Your task to perform on an android device: I am planning a trip to Rome, Italy, for the upcoming Christmas holidays. Search for activities to do there in the Expedia app starting from December 23rd until December 28th, 2023.
Image 0: 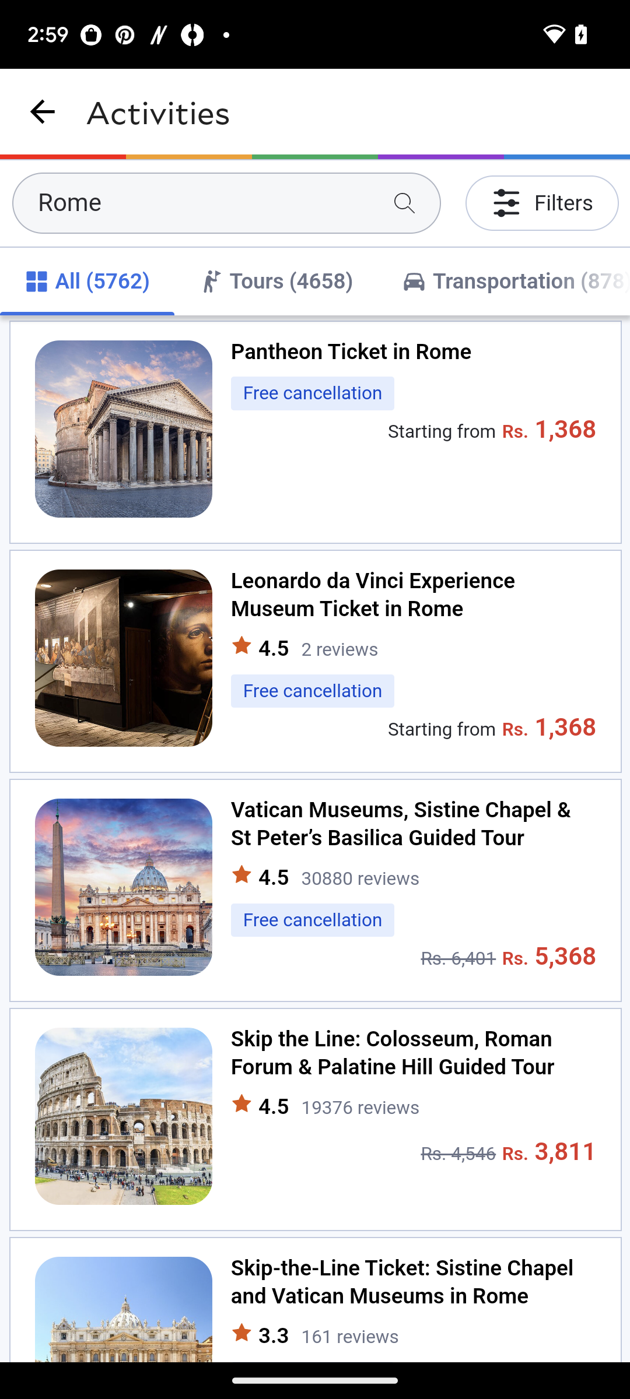
Open the Expedia app.
Step 0: open app "Expedia"
Image 1: 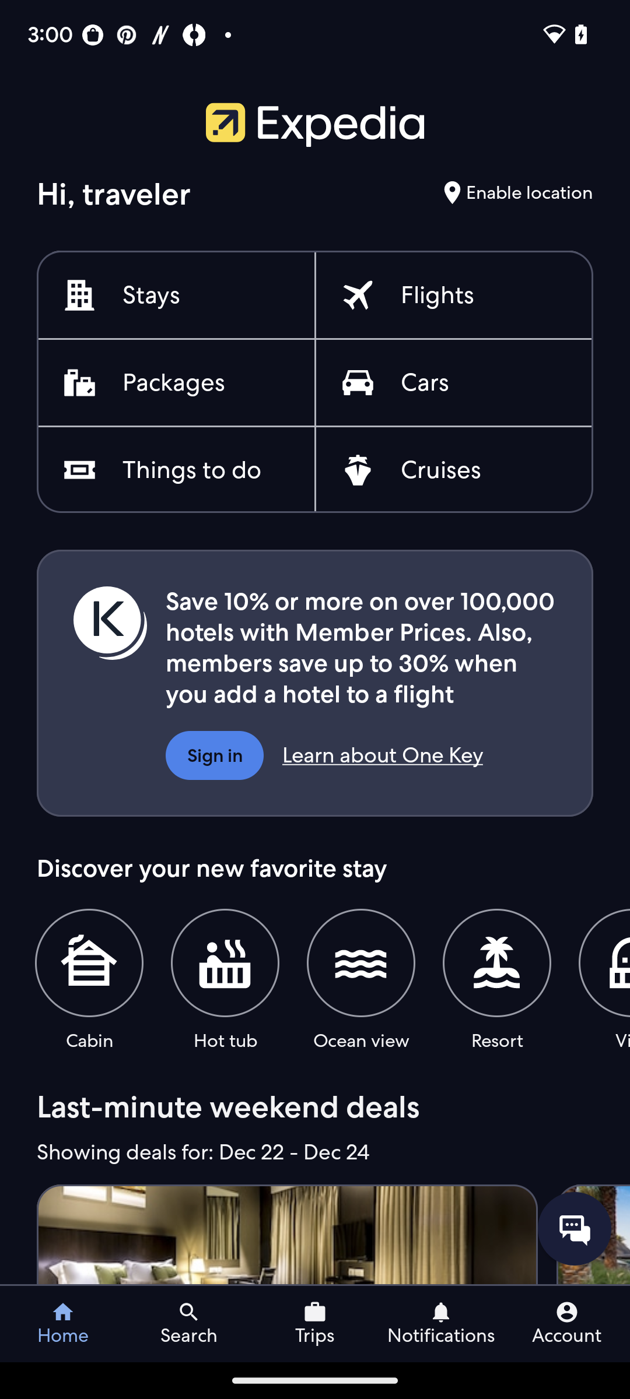
Click on the things to do button.
Step 1: click (191, 470)
Image 3: 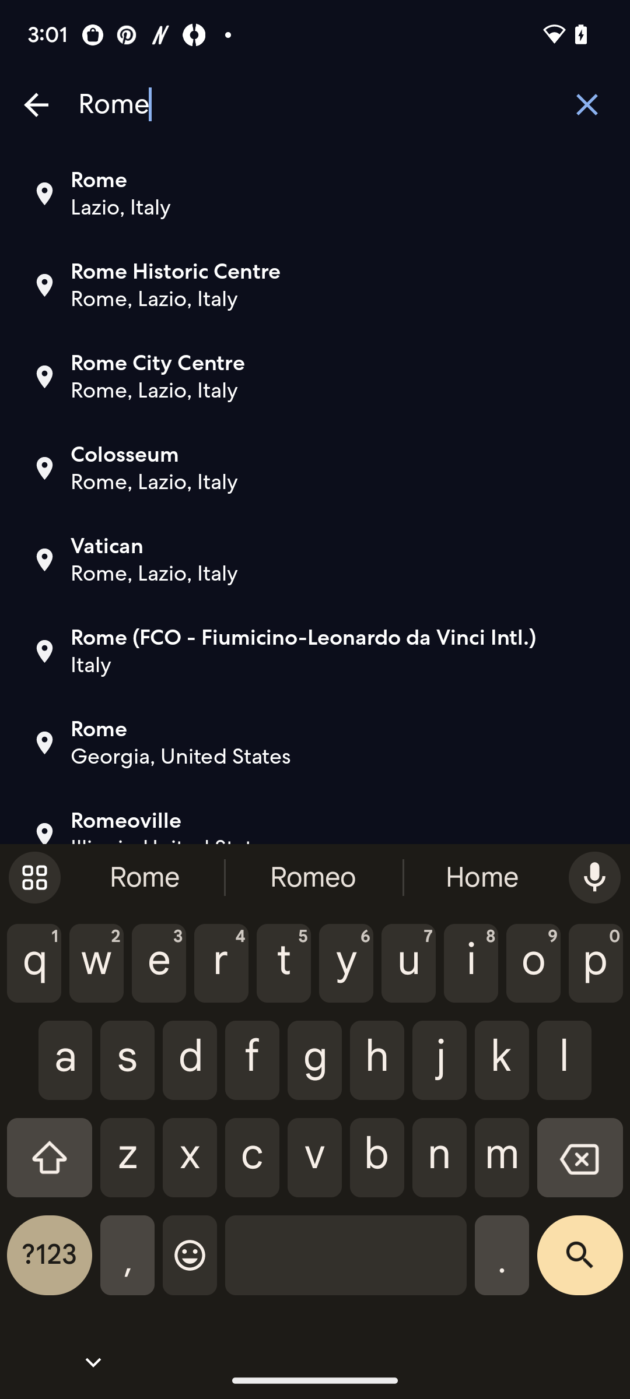
Select the first option.
Step 3: click (338, 194)
Image 4: 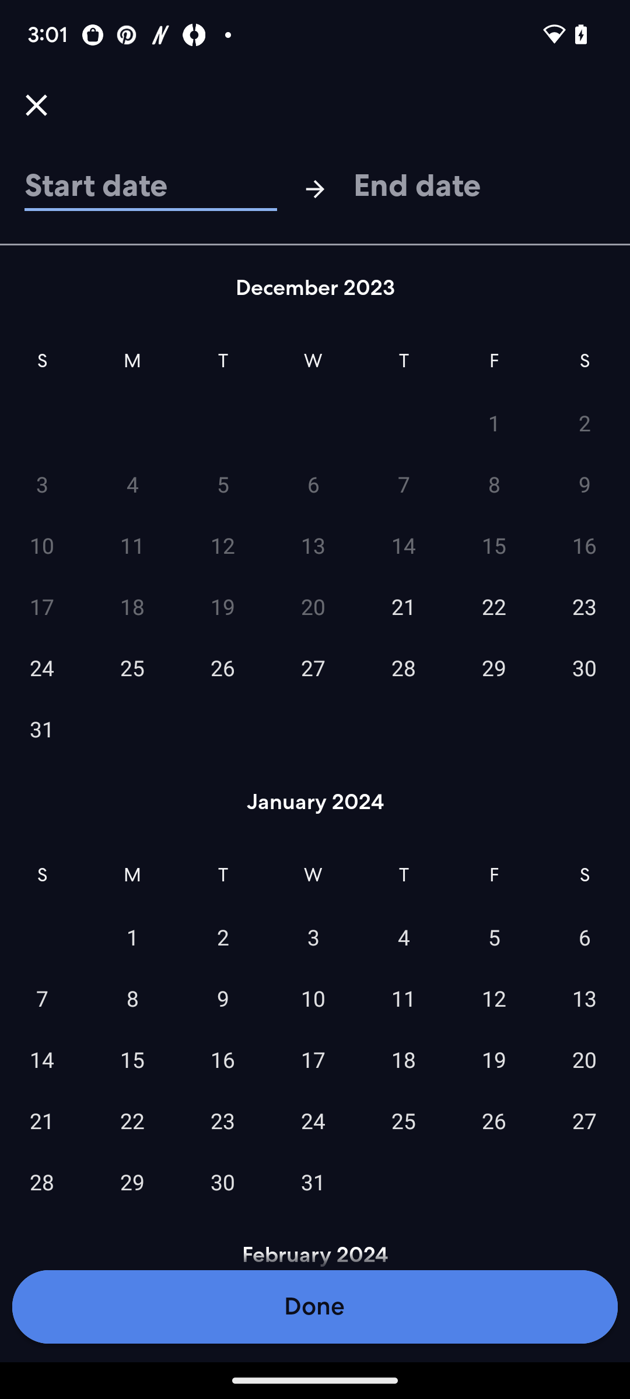
Select the 23rd of the month.
Step 4: click (584, 606)
Image 5: 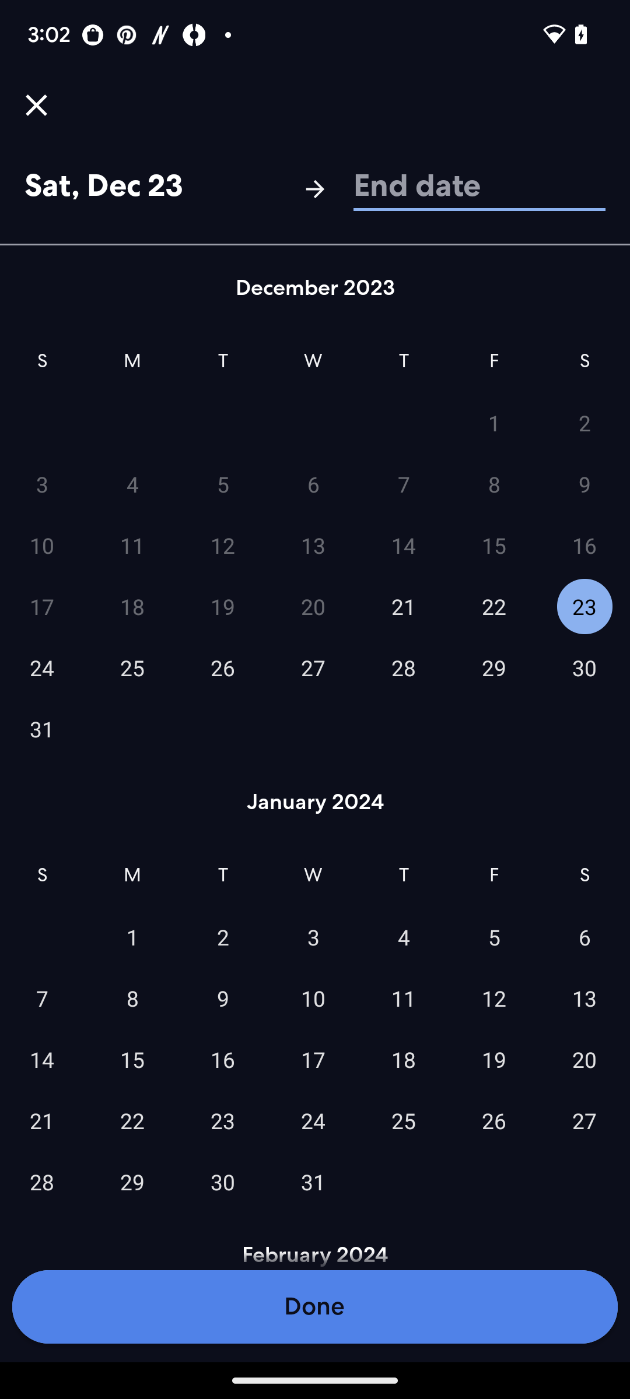
Now click on the 28th of the month.
Step 5: click (404, 667)
Image 6: 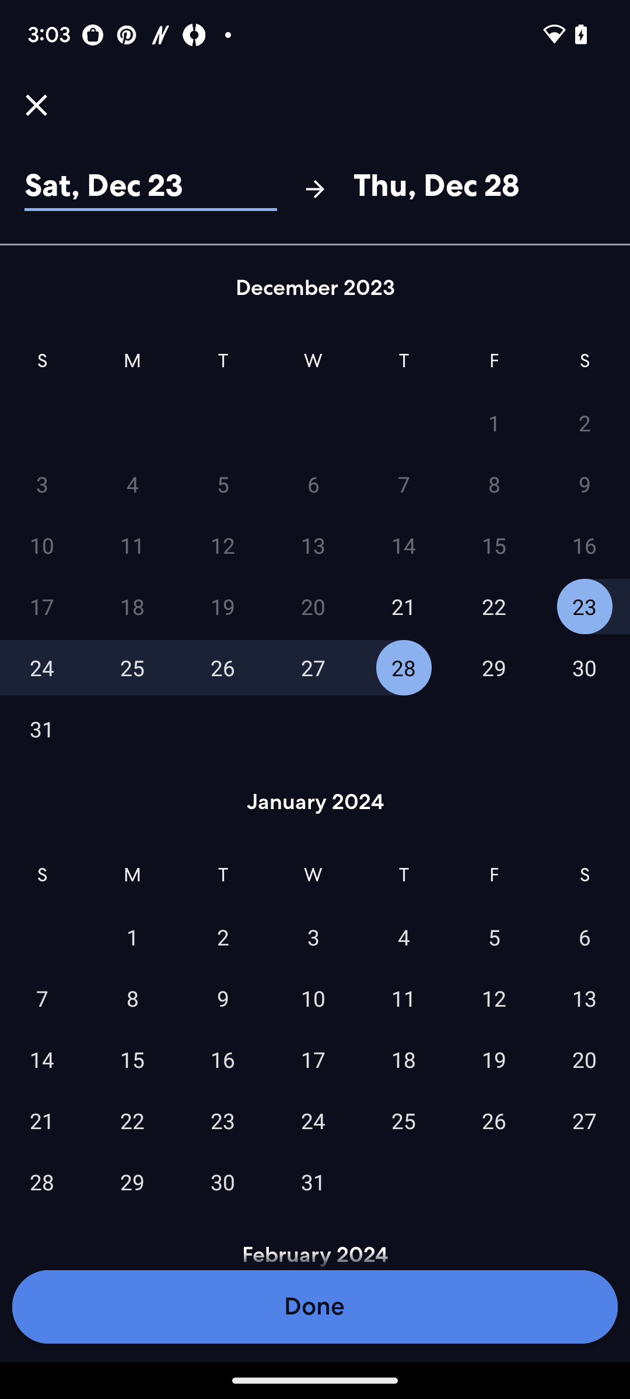
Click on the done button.
Step 6: click (313, 1328)
Image 8: 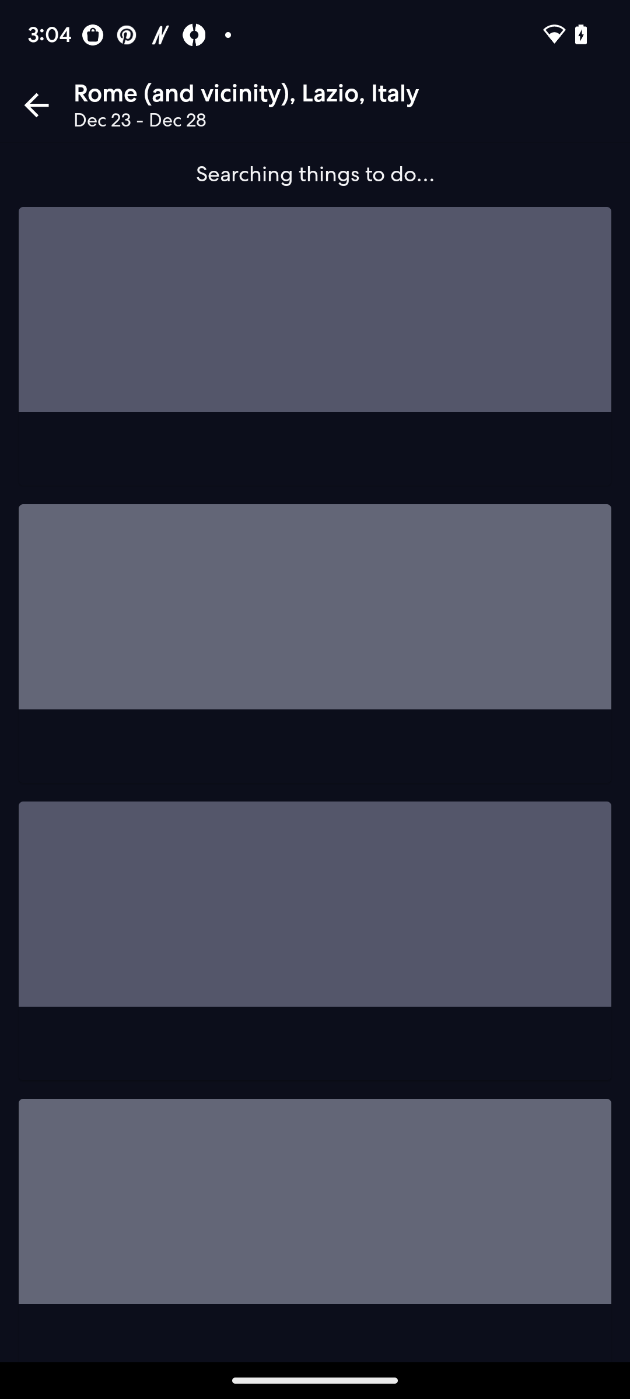
Click on the search button.
Step 8: wait
Image 9: 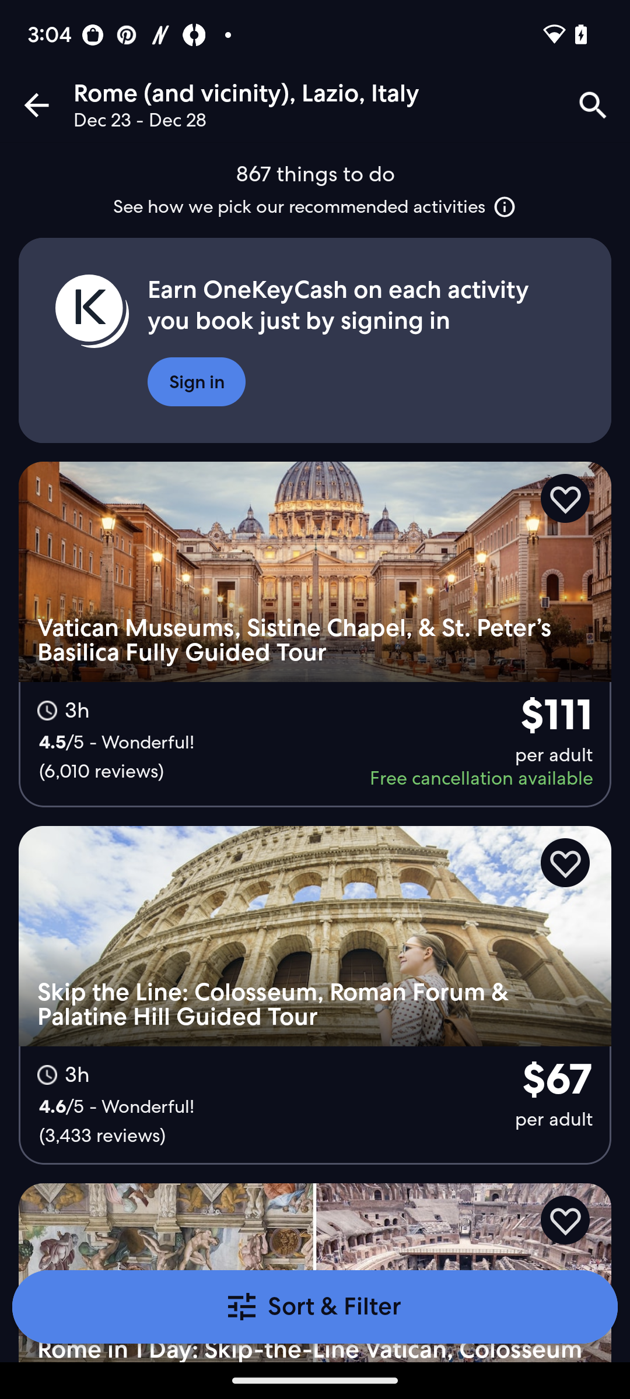
Swipe down to view more.
Step 9: scroll down